Your task to perform on an android device: I am walking from my desk to the kitchen area in the my office , Track my walking steps in the Google fit app
Image 0: 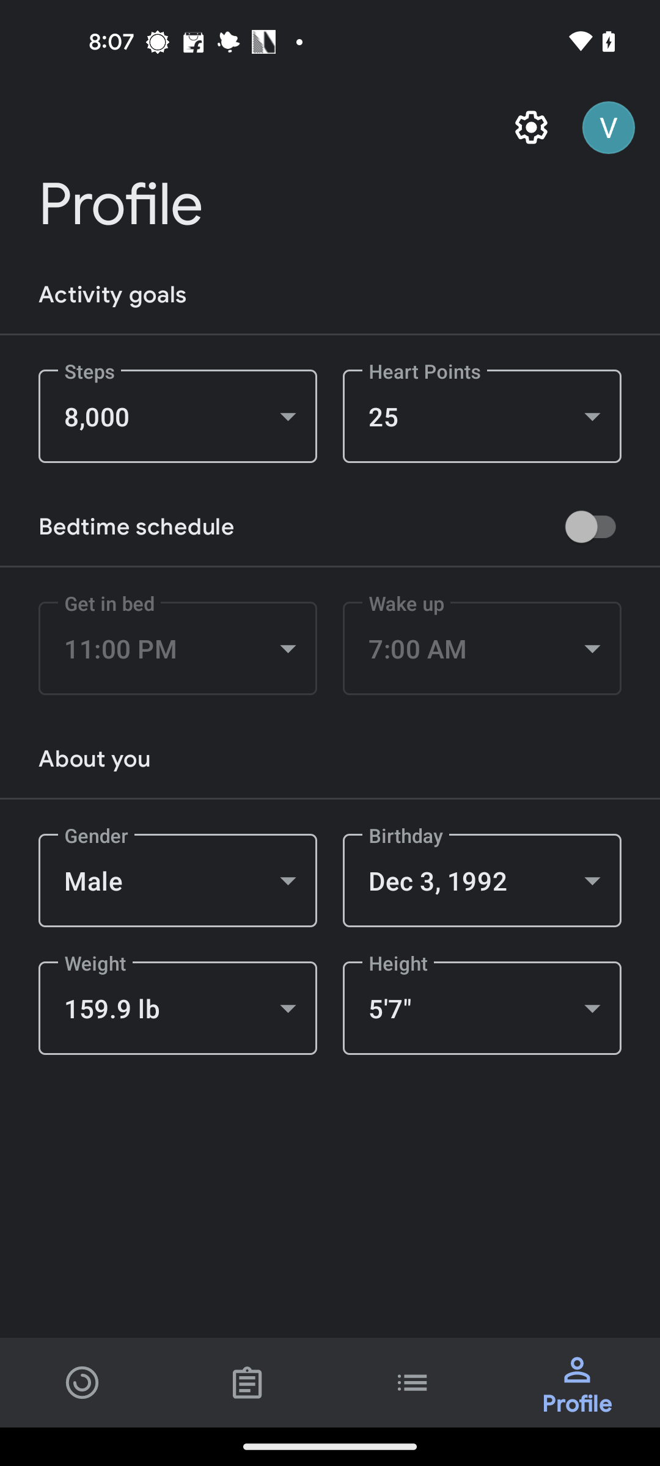
Go to the home tab
Step 0: click (82, 1382)
Image 1: 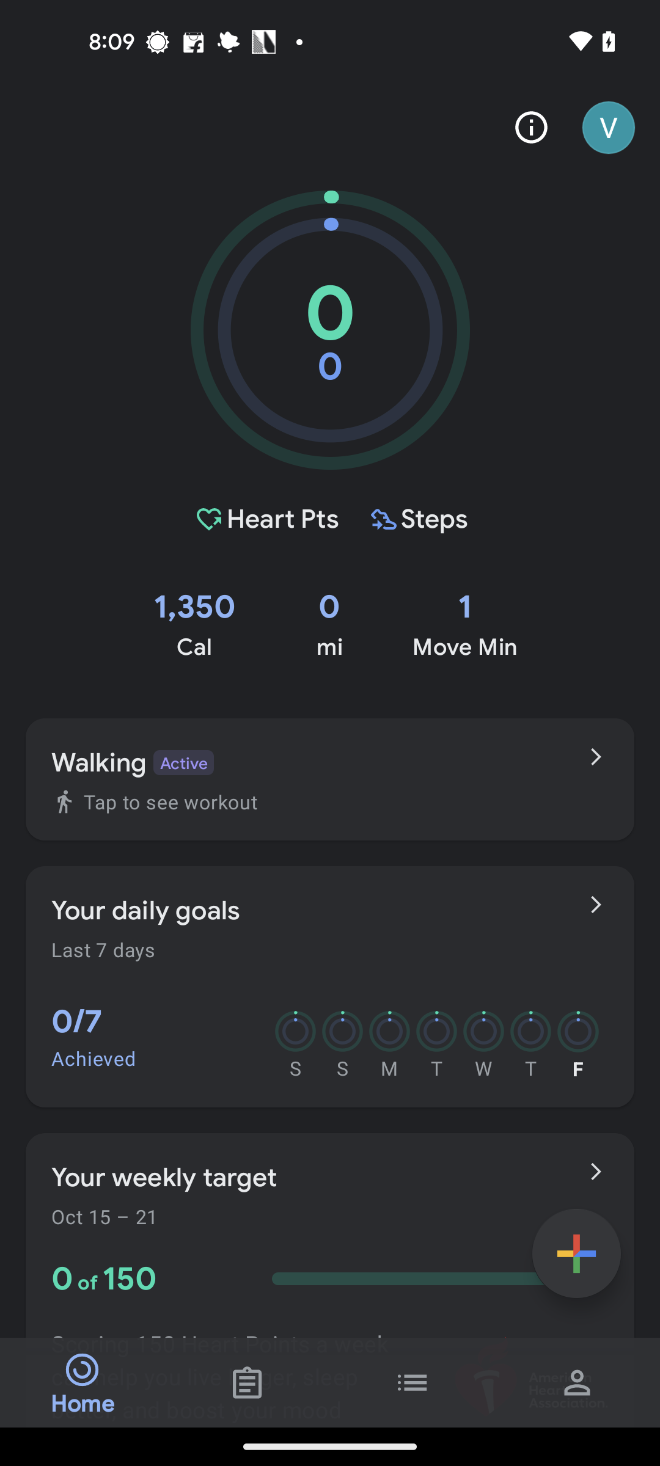
Click on the plus icon at the bottom right corner of the screen
Step 1: click (576, 1253)
Image 2: 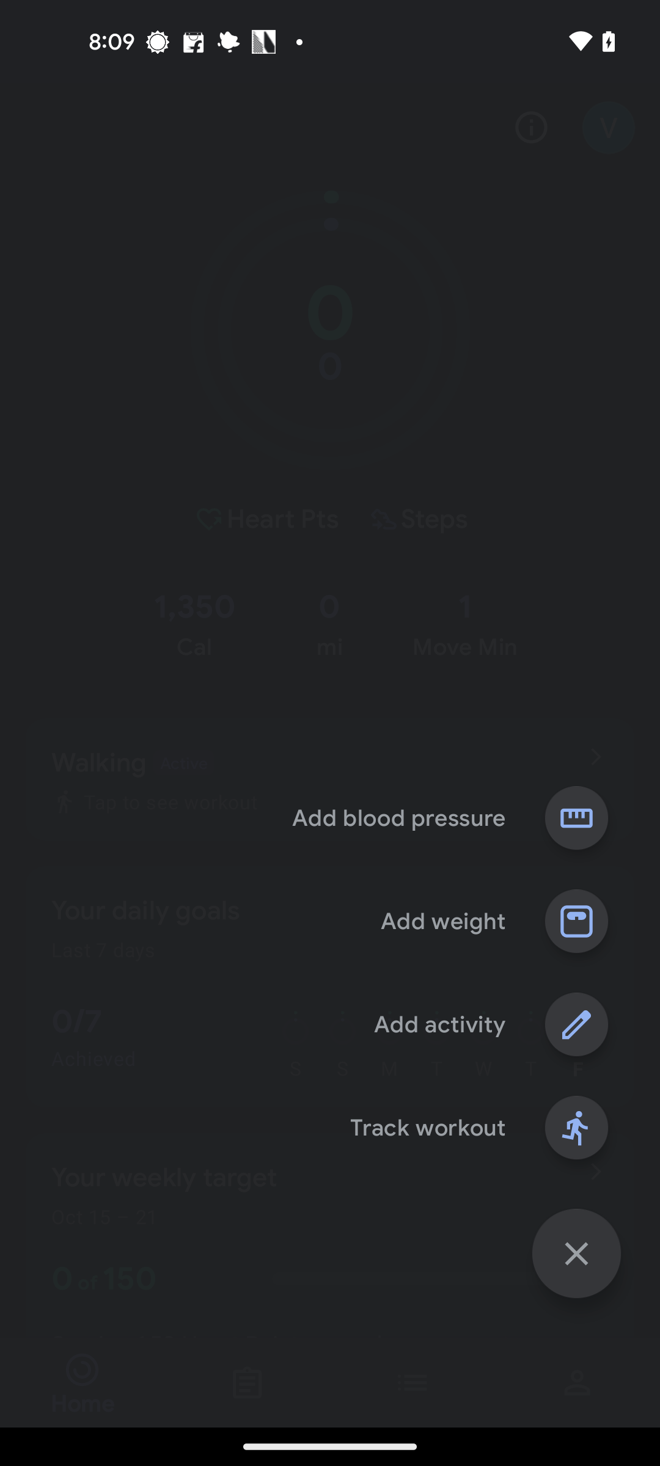
Click on the track workout option
Step 2: click (428, 1128)
Image 3: 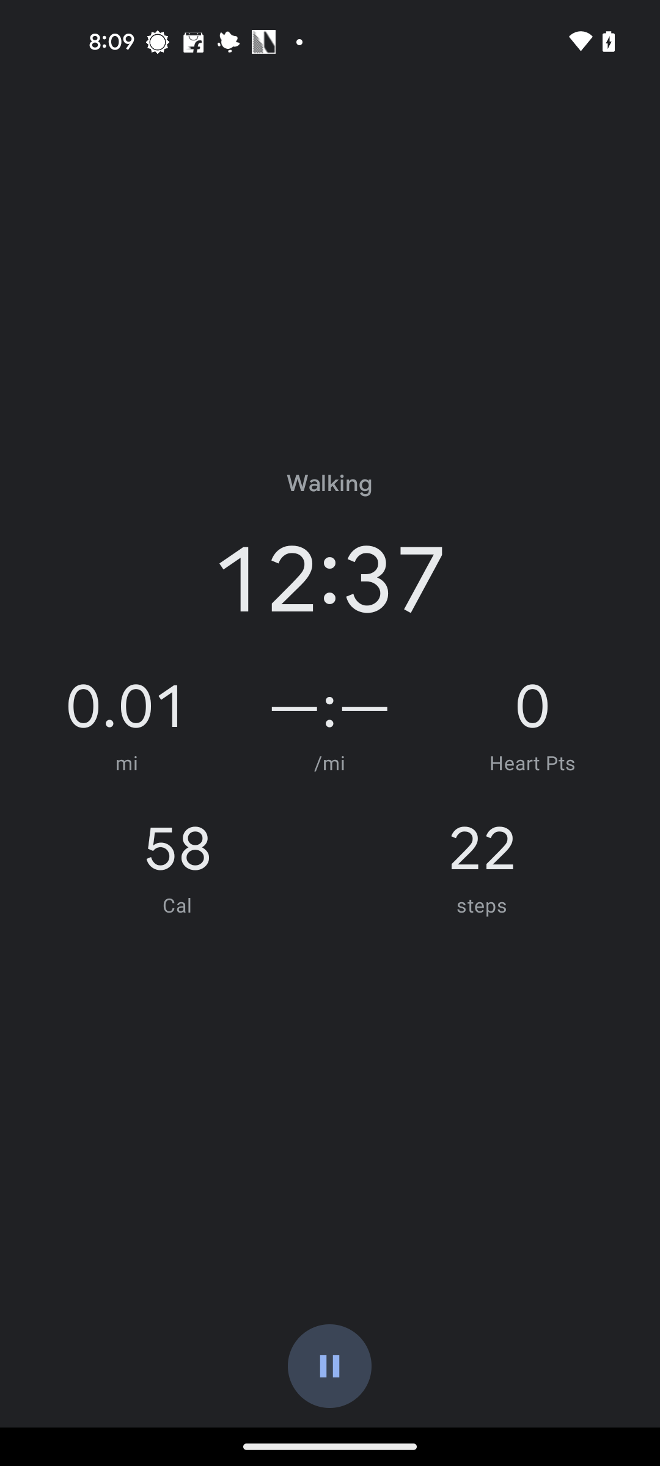
Click on the track workout option
Step 3: wait
Image 4: 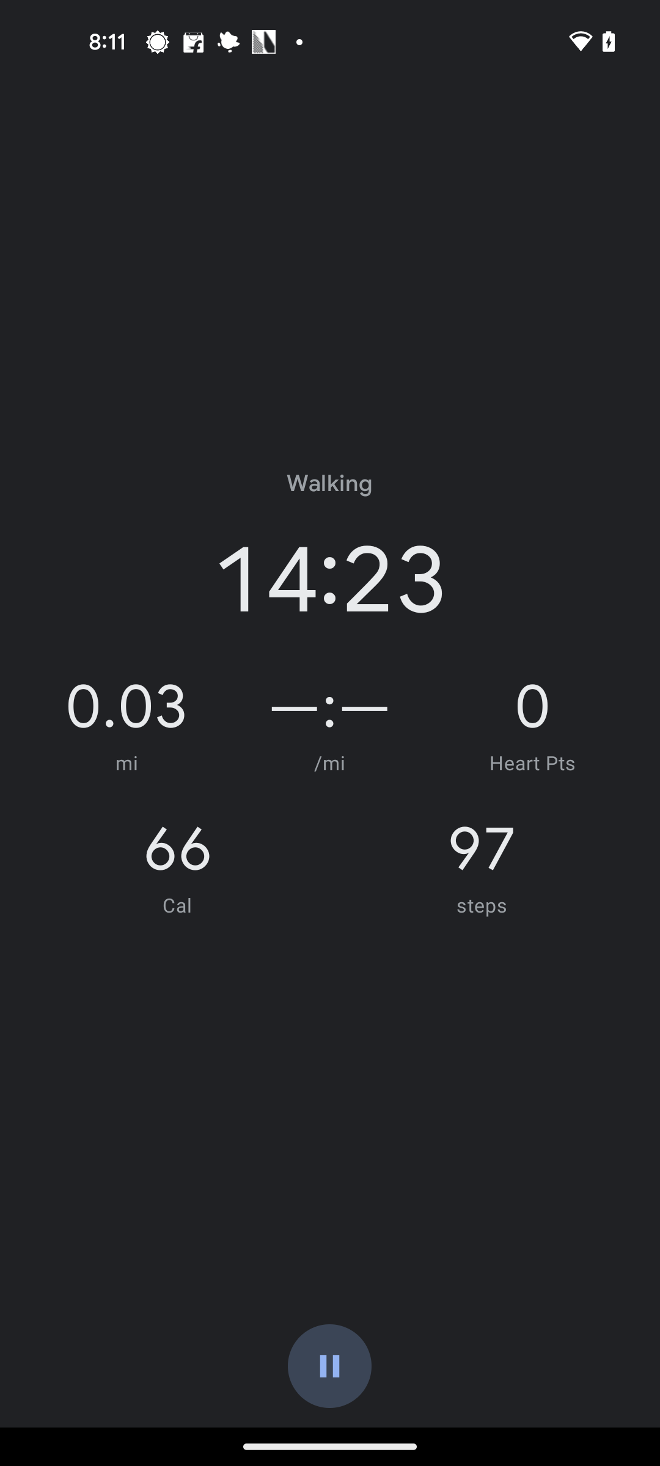
Click on the Pause button
Step 4: click (329, 1366)